Your task to perform on an android device: Open the PDF Reader Pro app and view a "Get Started" PDF file, then search for the text "E-signature."
Image 0: 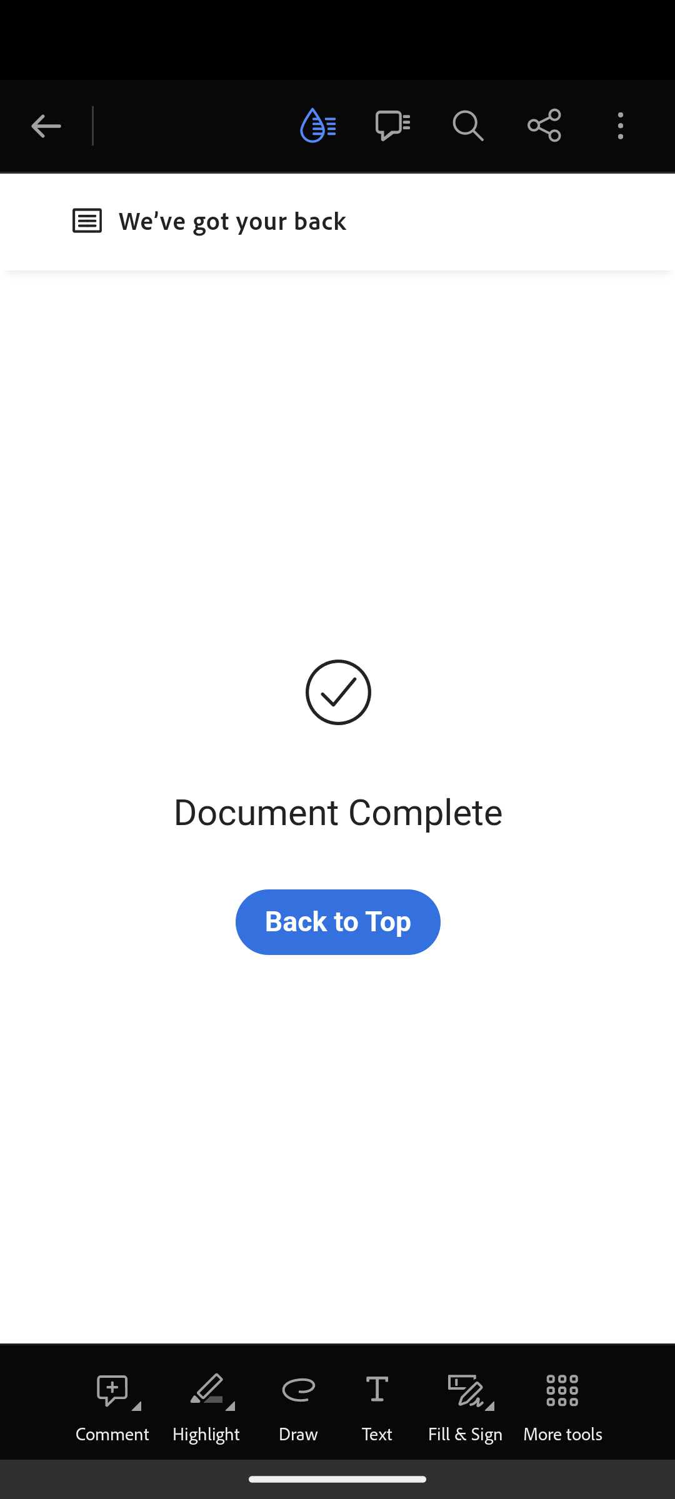
Open the PDF Reader Pro app
Step 0: open app "PDF Reader Pro"
Image 1: 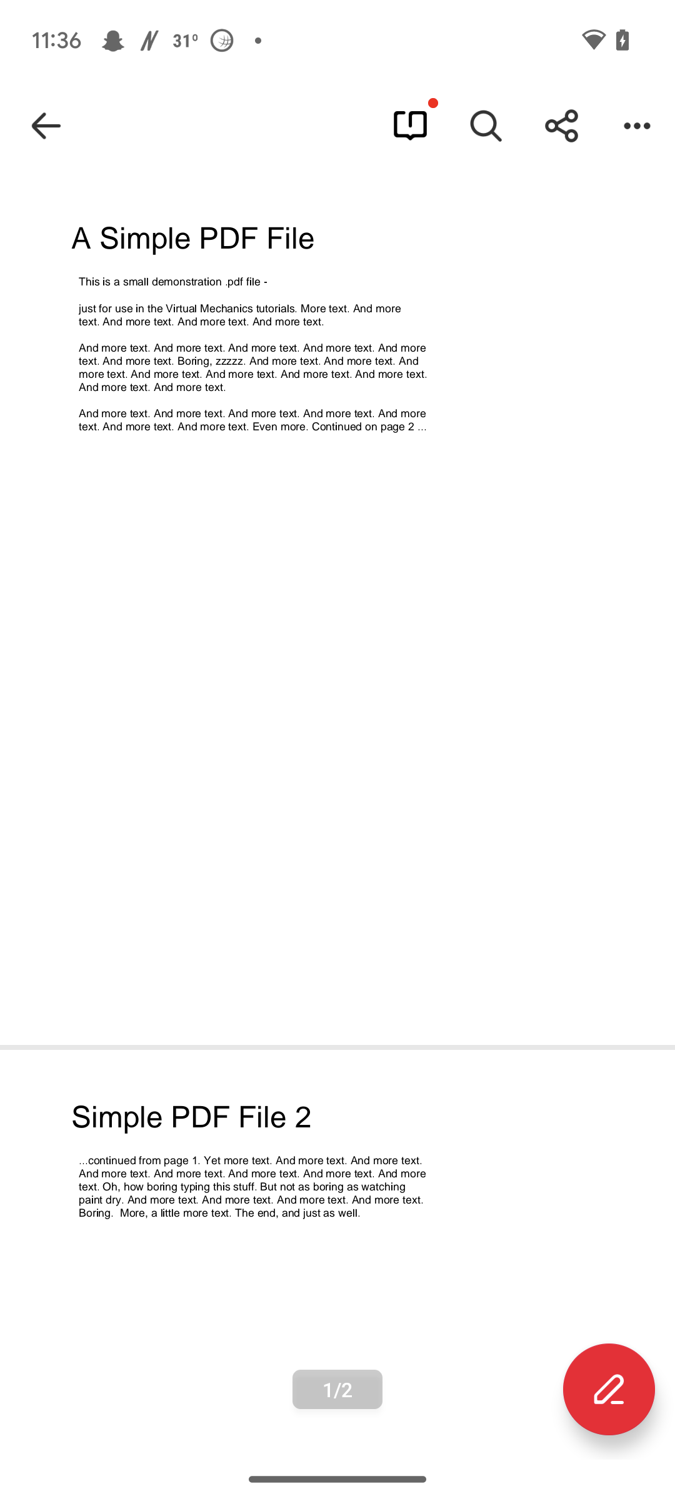
Go back to the previous page
Step 1: press back button
Image 2: 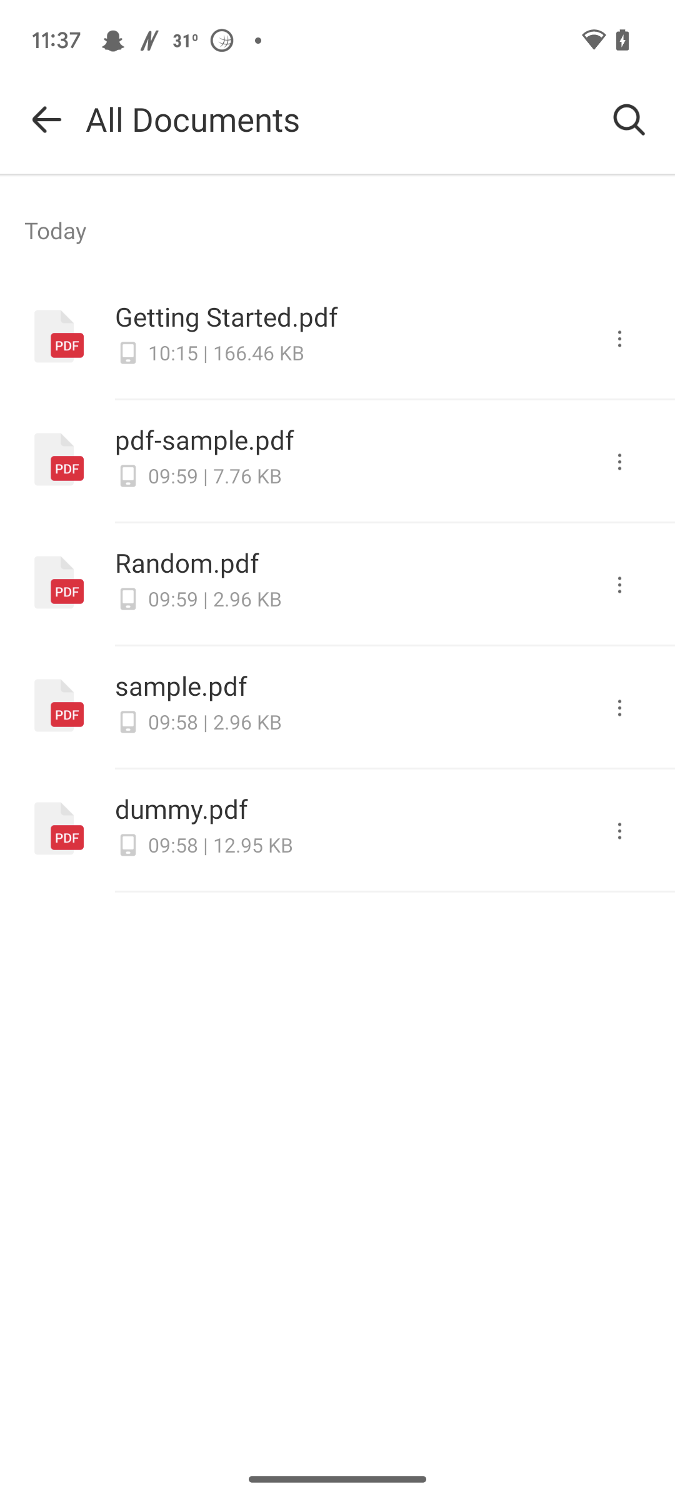
Click on the Get Started.pdf
Step 2: click (250, 316)
Image 3: 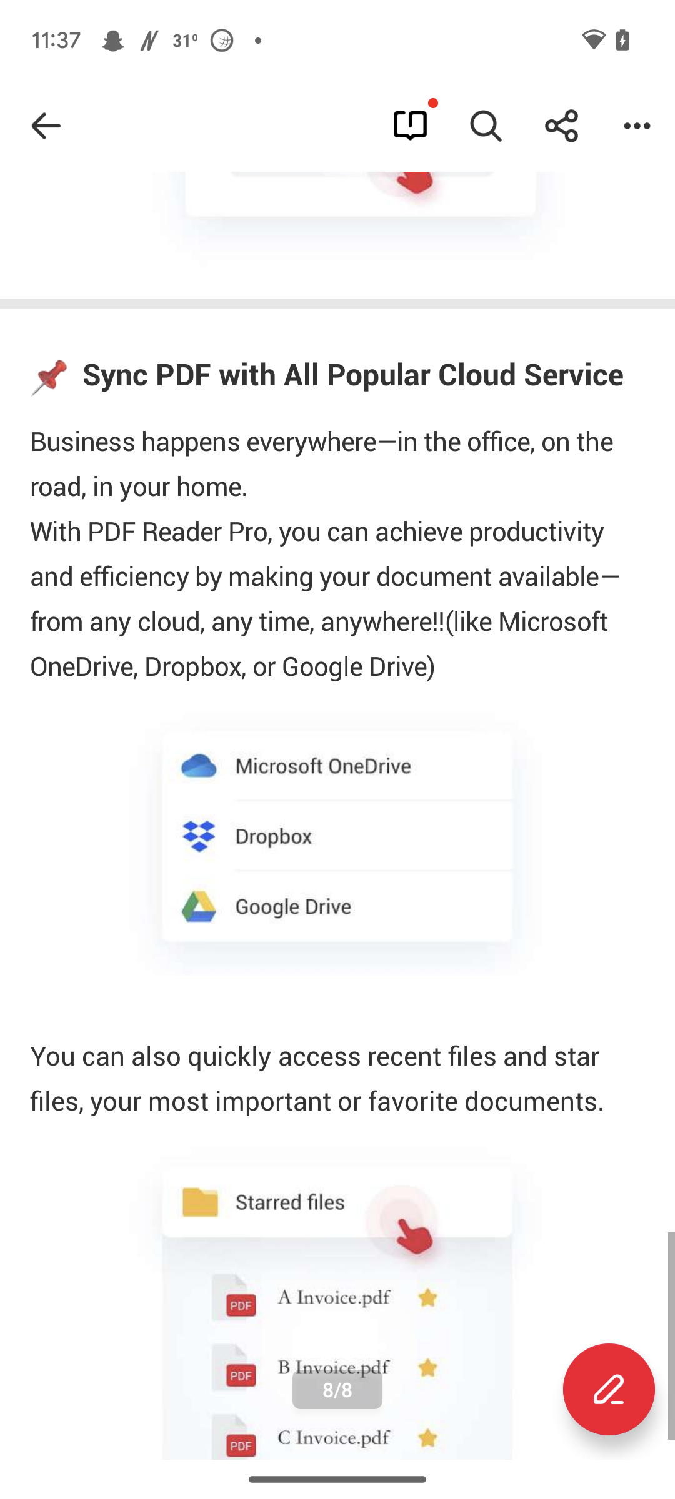
Click on the search icon at the top of the screen
Step 3: click (486, 126)
Image 4: 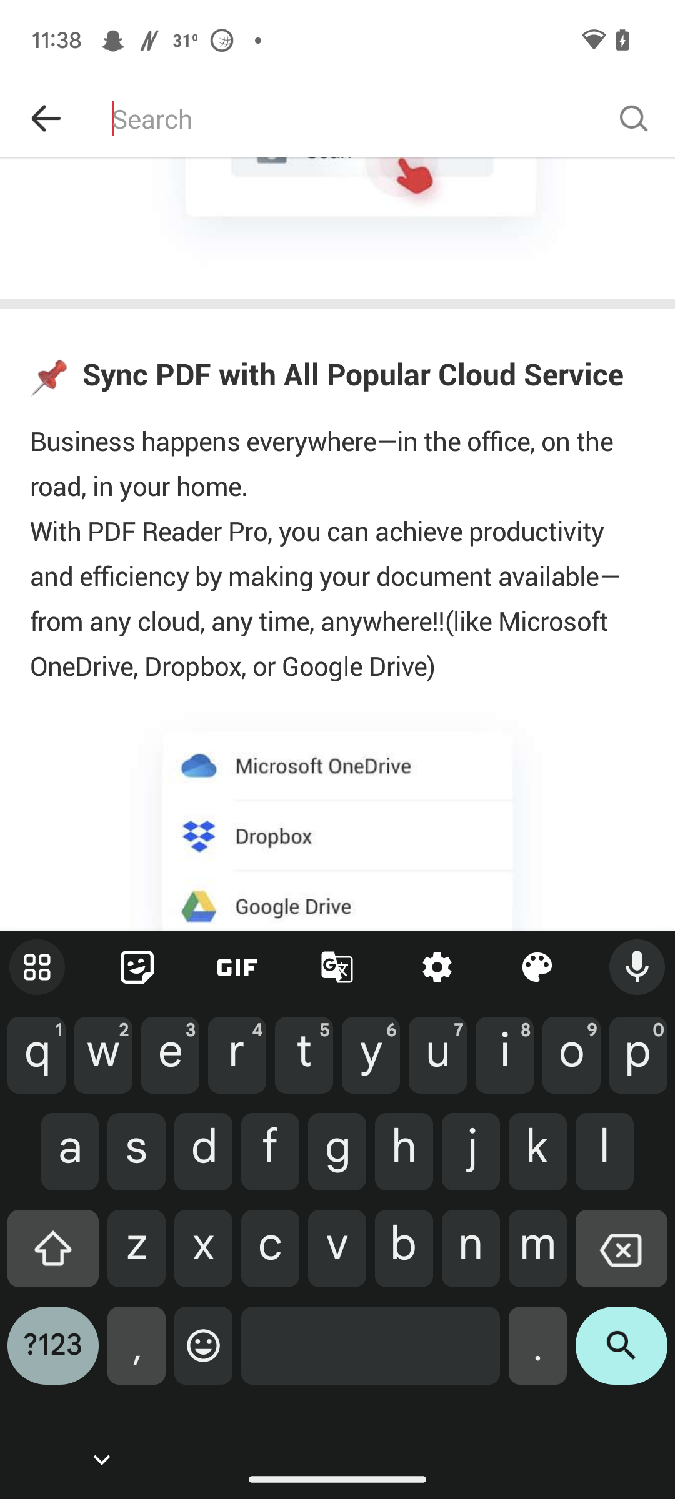
Search for "E-signature" text 
Step 4: type "E-signature"
Image 5: 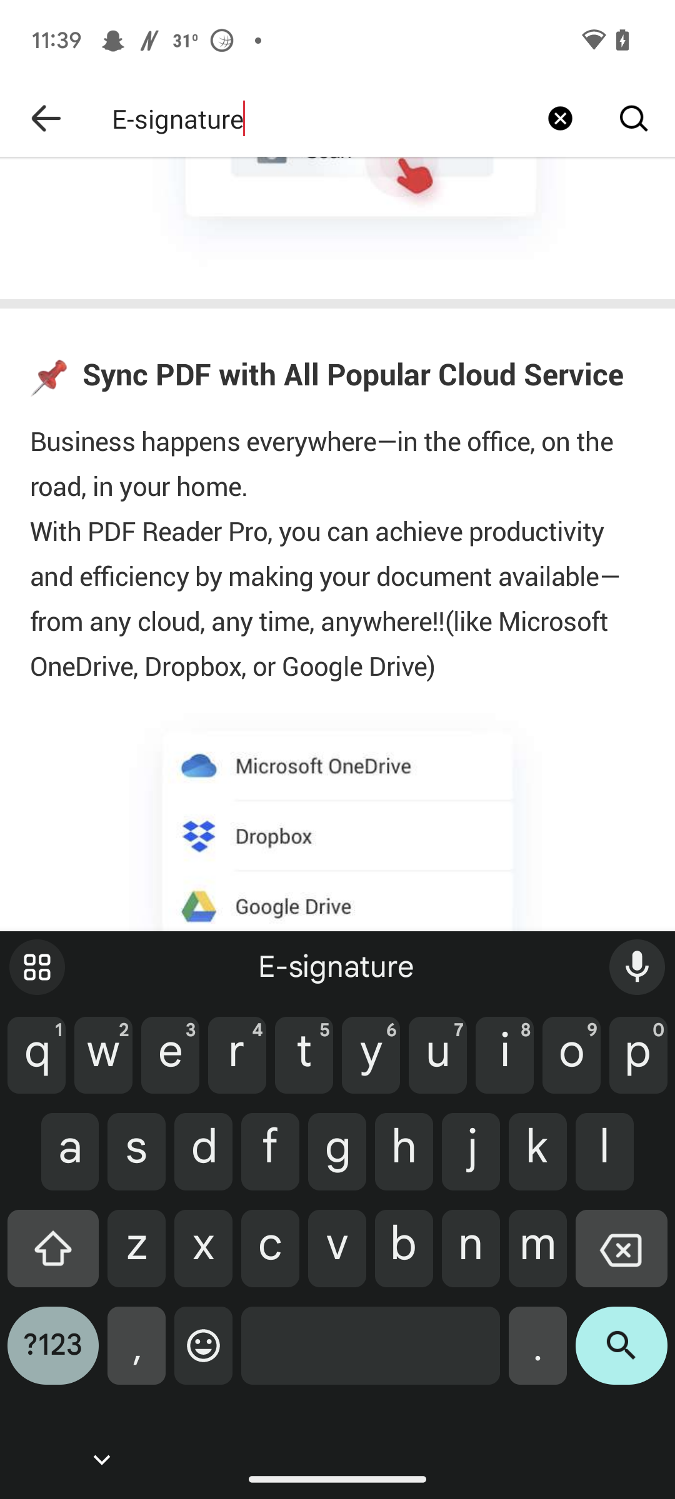
Click on the search icon on the keyboard
Step 5: click (621, 1355)